Your task to perform on an android device: Open the Citizen Calculator app & perform the sum operation between two numbers 26 & 97 then show the result
Image 0: 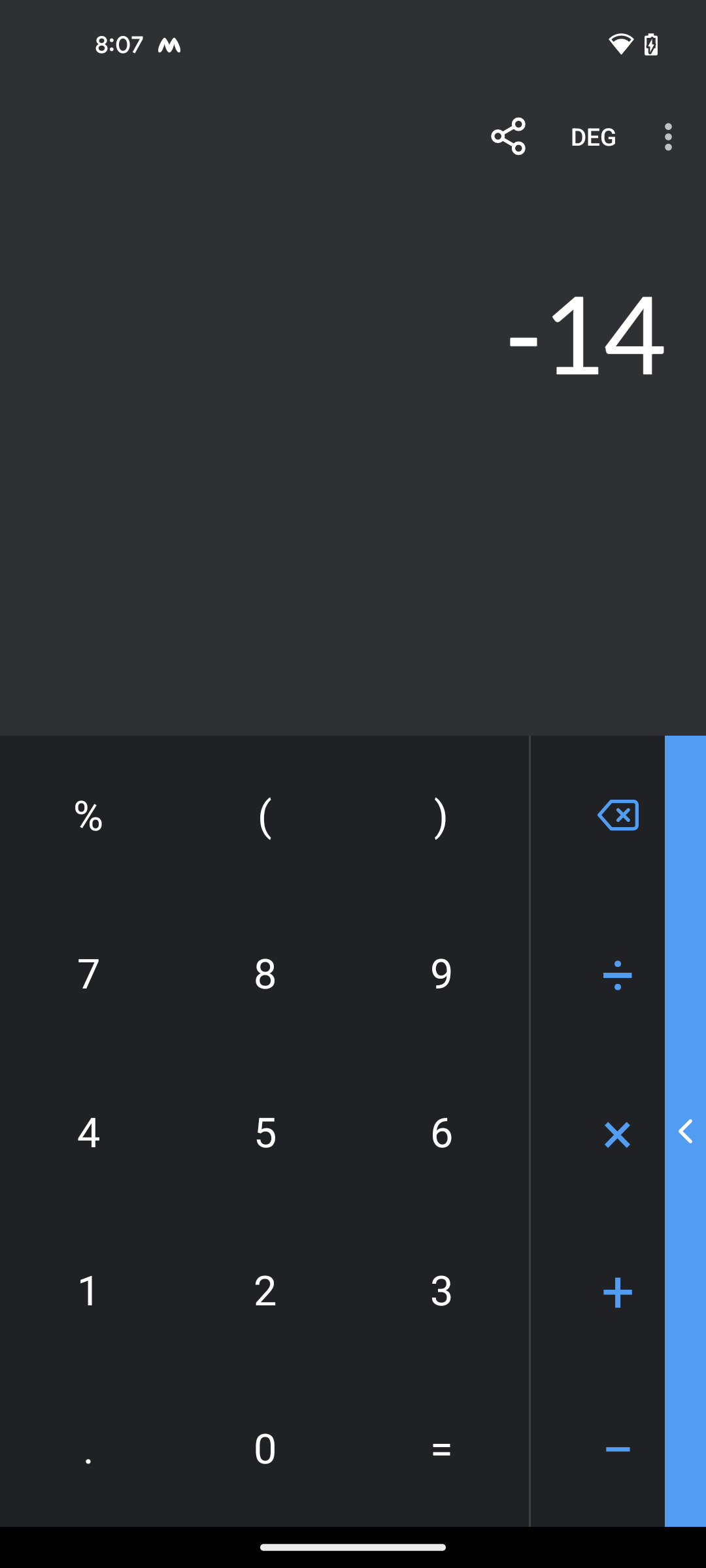
open the Citizen Calculator app
Step 0: open app "Citizen Calculator"
Image 1: 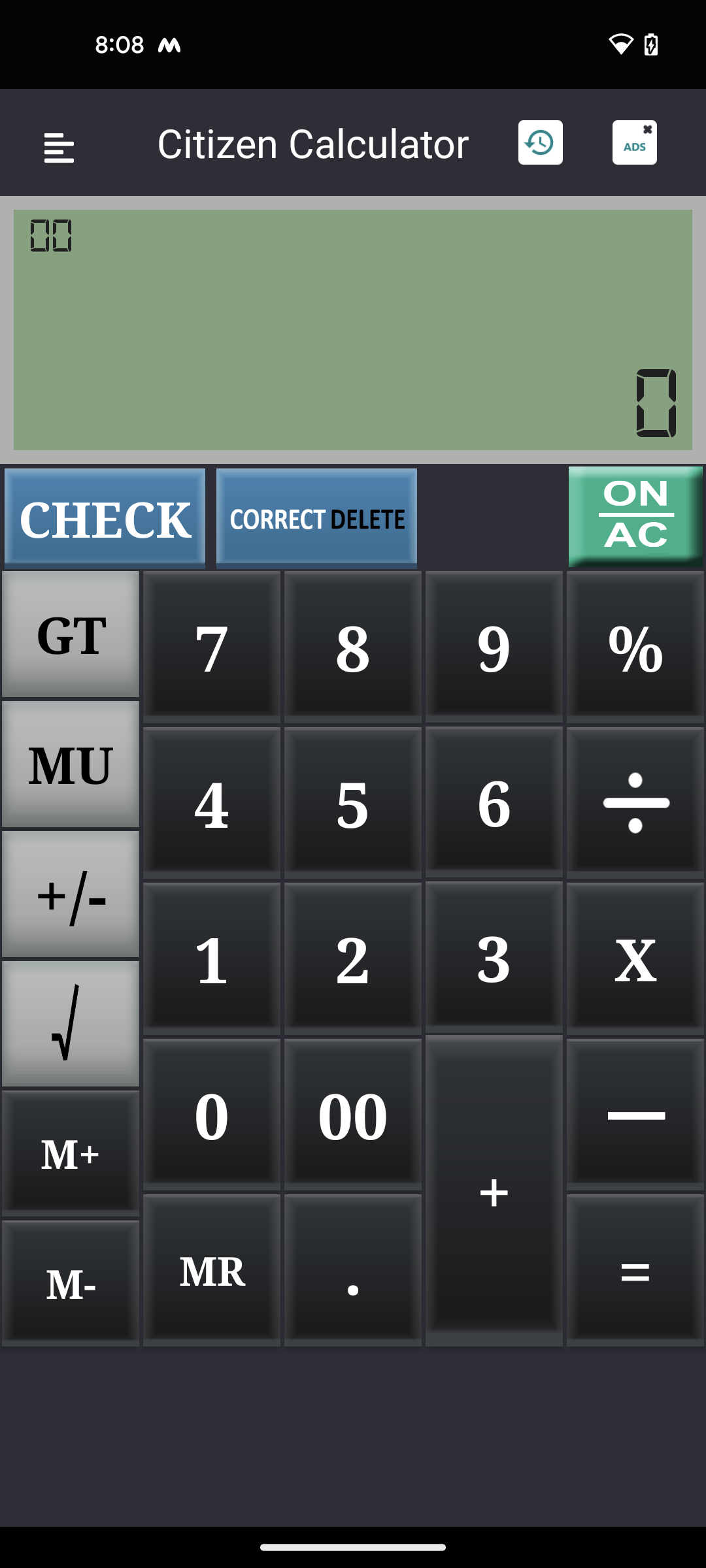
enter the first number 26
Step 1: click (363, 958)
Image 2: 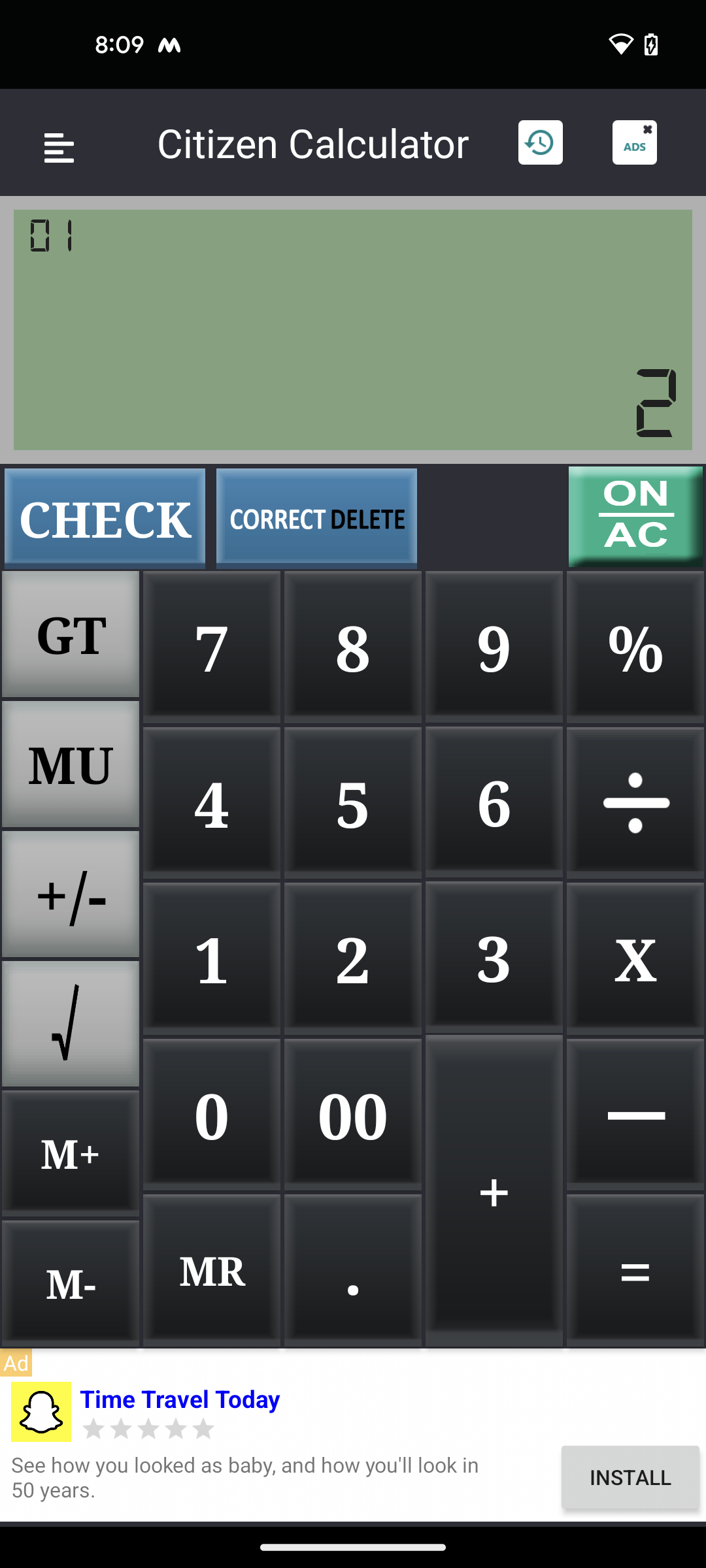
enter the first number 26
Step 2: click (491, 813)
Image 3: 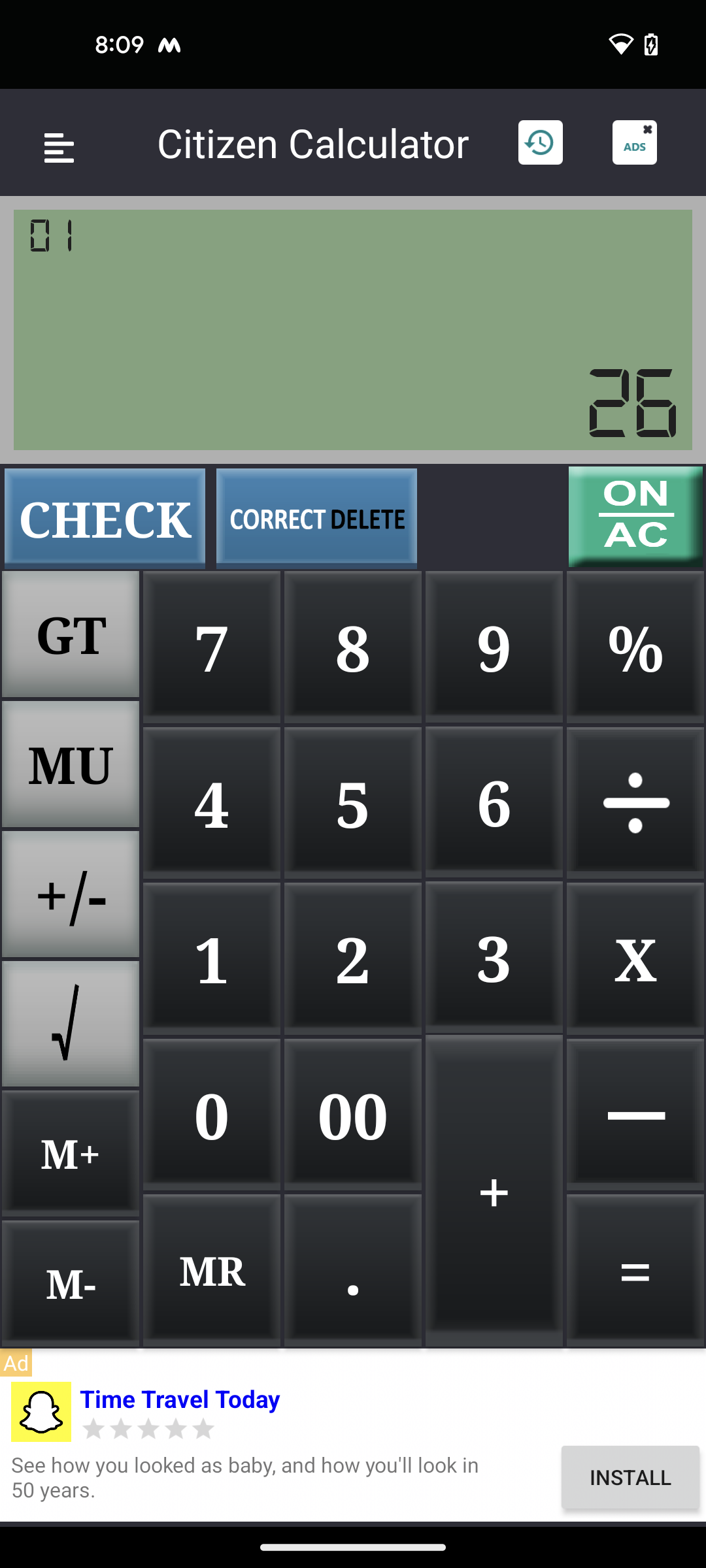
select the plus icon for the sum operation
Step 3: click (489, 1195)
Image 5: 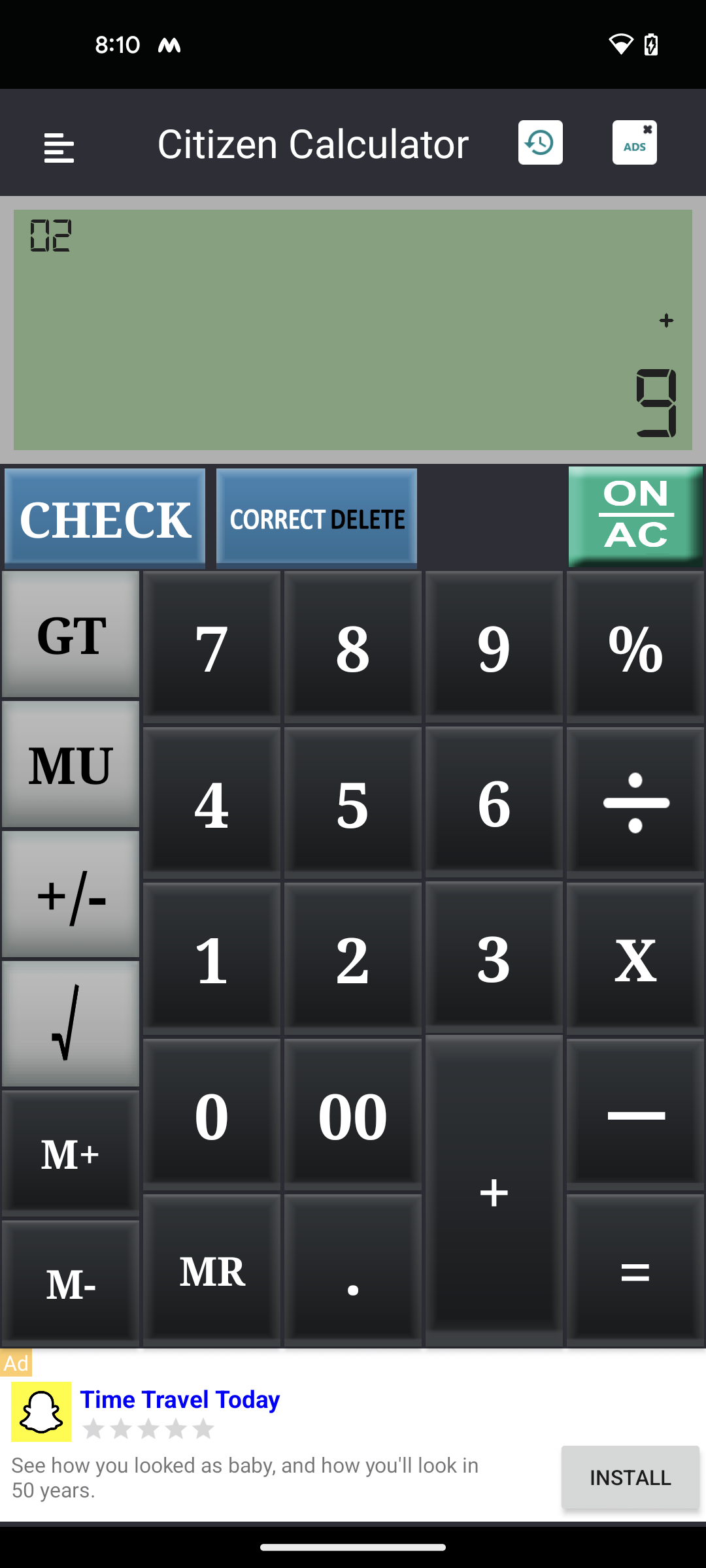
enter the second number 97
Step 5: click (233, 679)
Image 6: 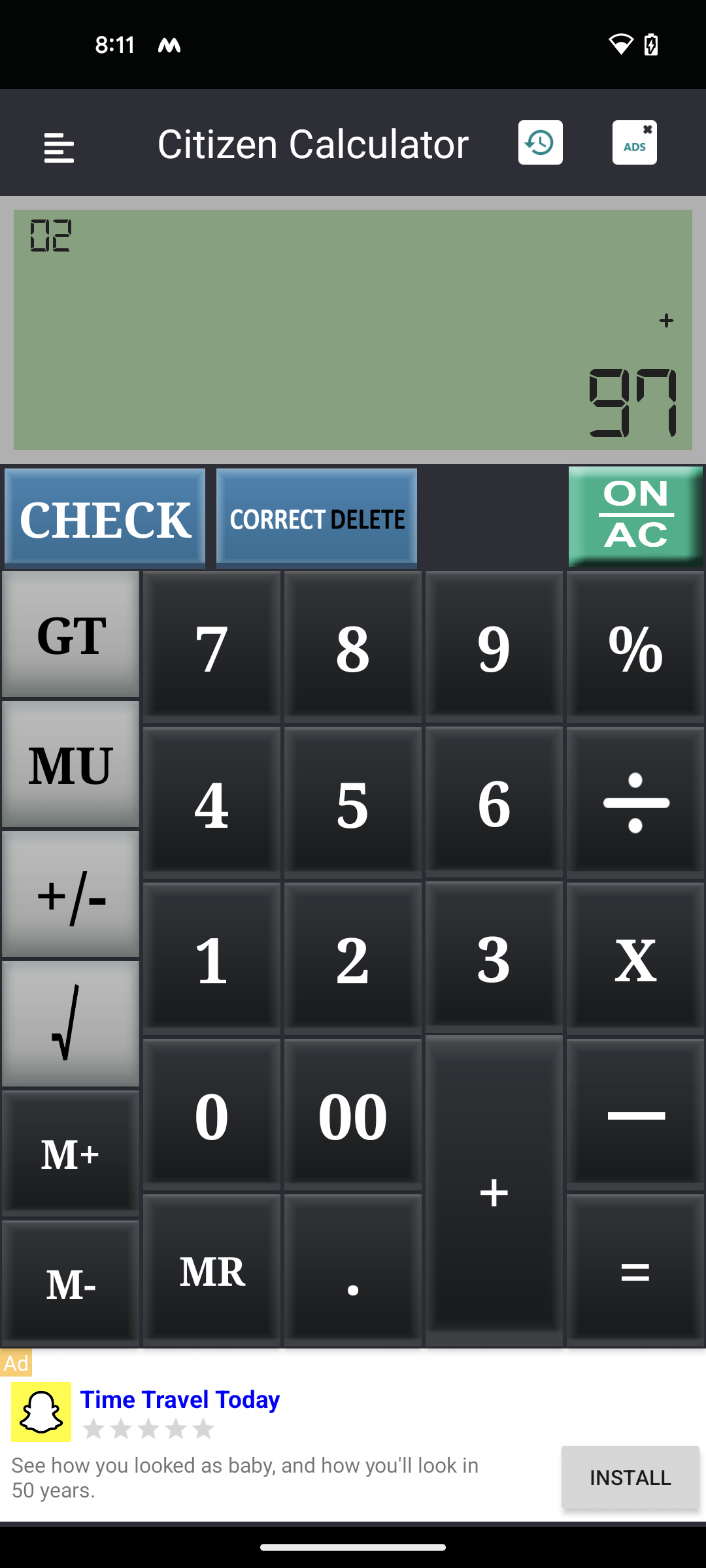
click on the equal icon at the bottom right corner of the screen
Step 6: click (653, 1265)